Your task to perform on an android device: pause the current time
Image 0: 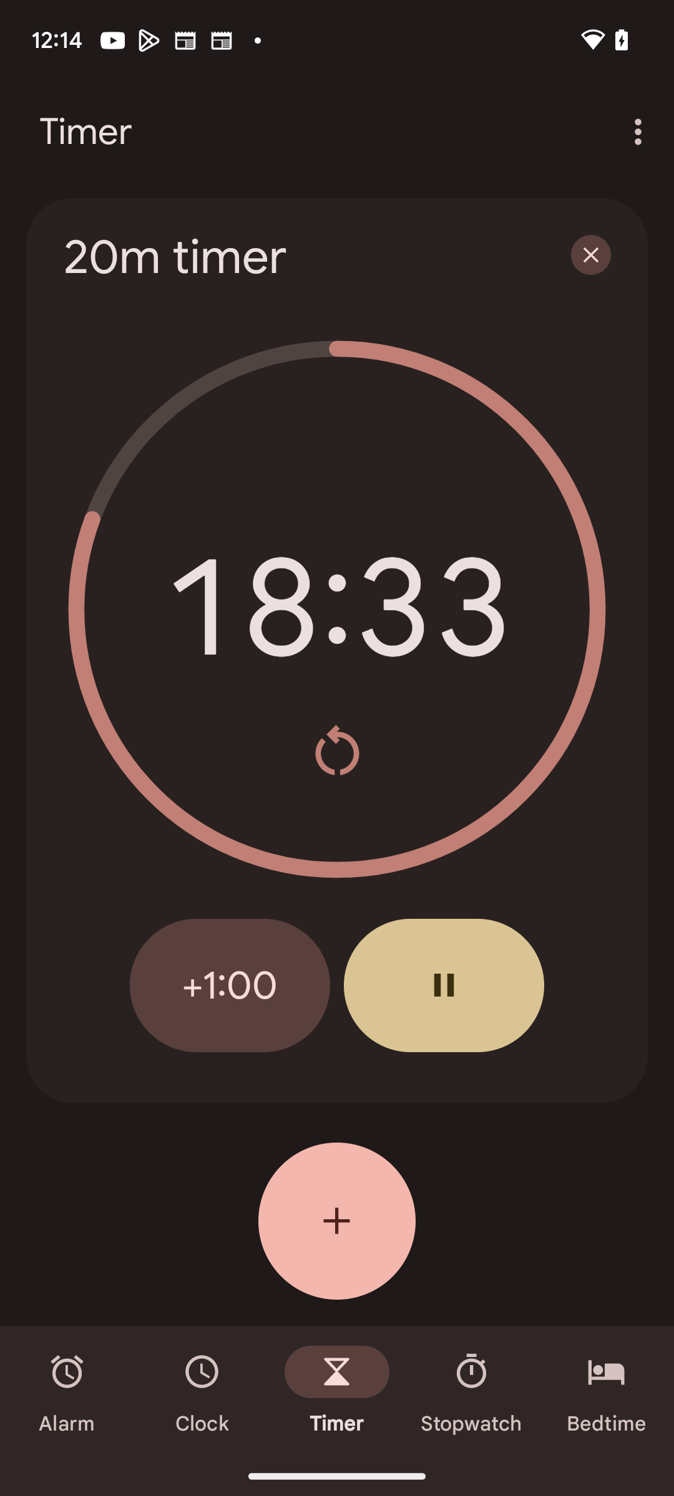
click on the pause button 
Step 0: click (444, 985)